Your task to perform on an android device: Compare the exchange rates 3 M in the Currency app 
Image 0: 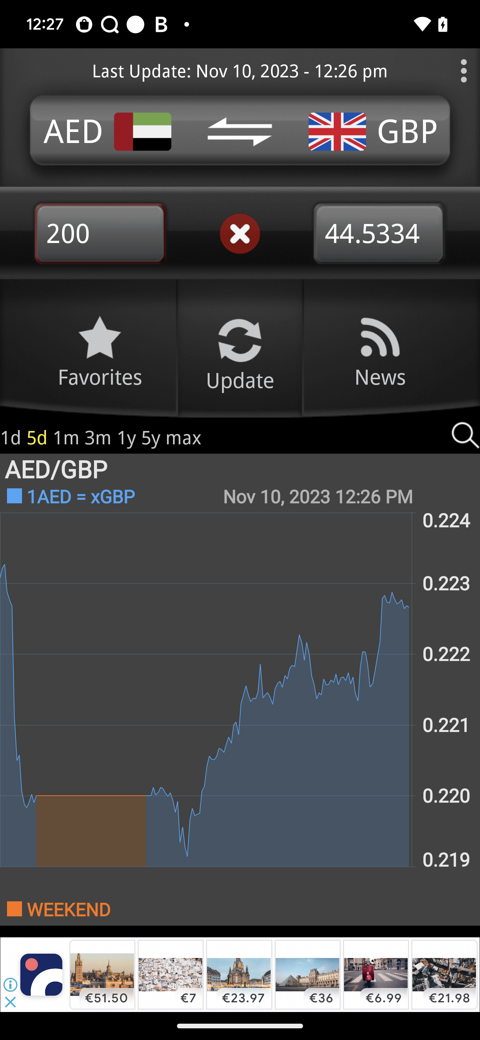
Click on the 3 month option to view the trend
Step 0: click (100, 438)
Image 1: 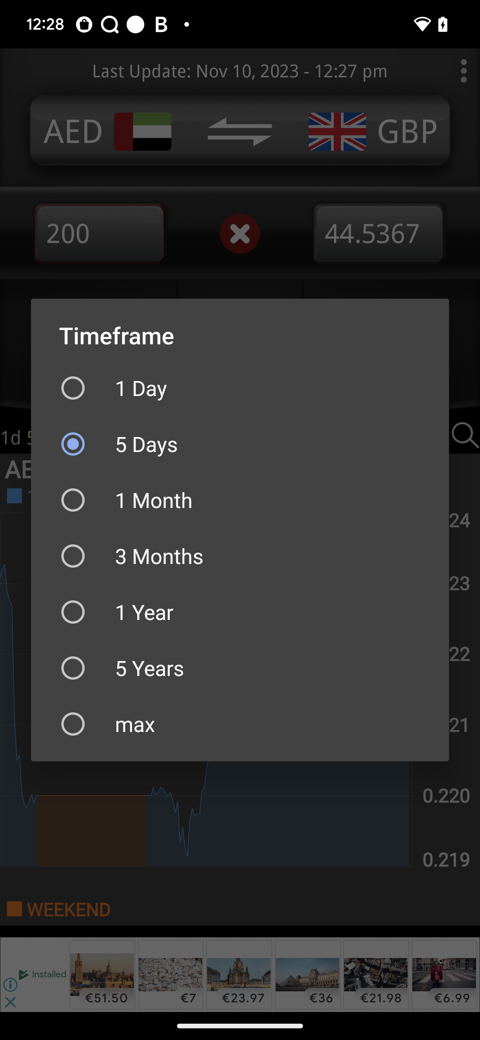
Click on the 3 month
Step 1: click (240, 556)
Image 2: 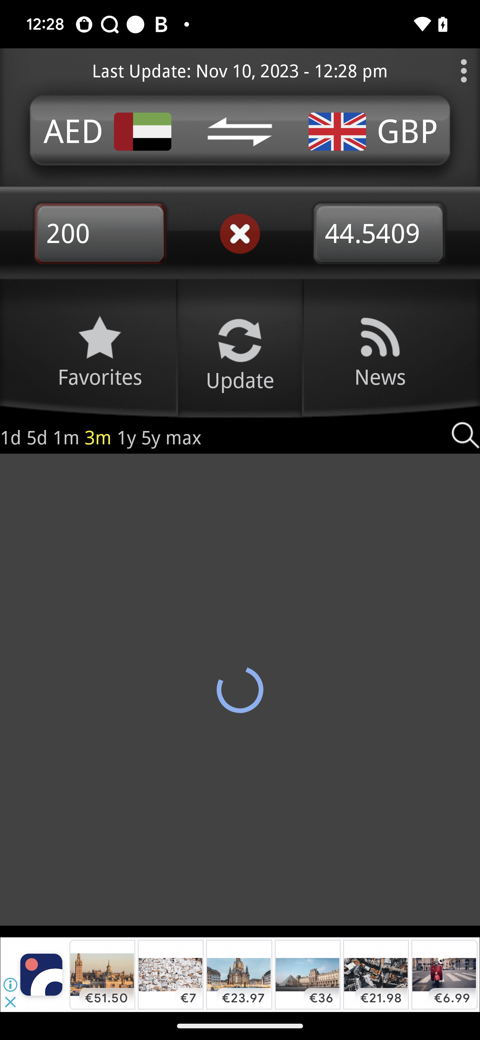
Click on the 3 month
Step 2: wait